Your task to perform on an android device: Add jordan Air jordan 1 Mid SE" multicolor sneakers cart with shoe size 8 on sneaker thief app
Image 0: 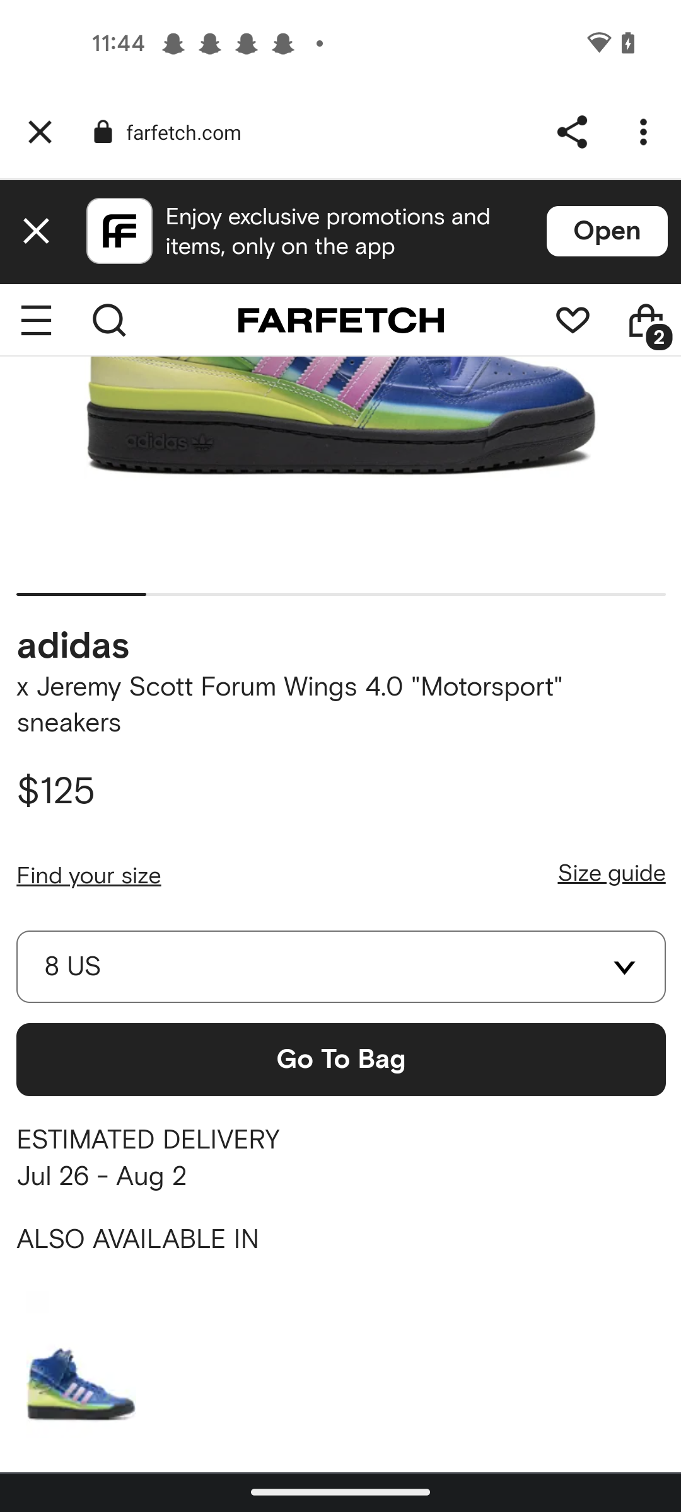
Go back to previous page 
Step 0: press back button
Image 2: 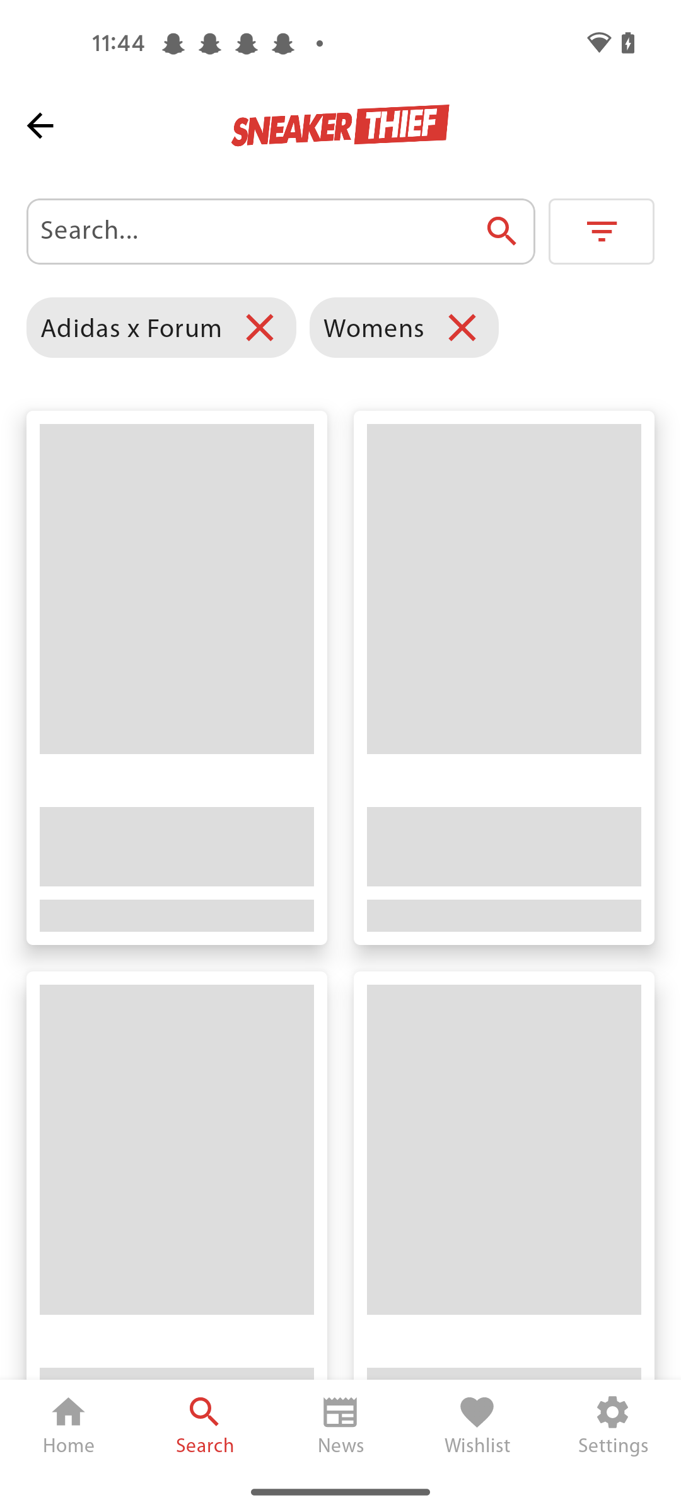
Go back to previous page 
Step 2: press back button
Image 3: 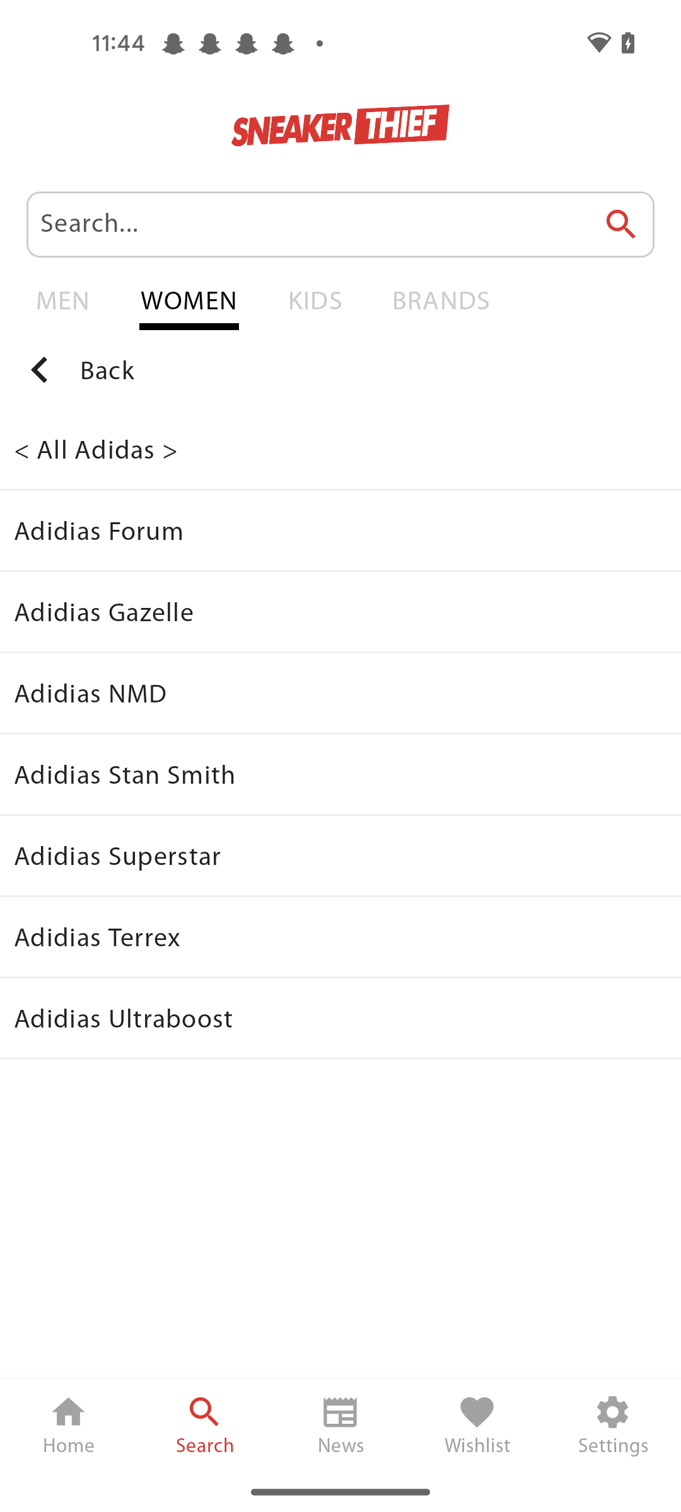
Go back to previous page 
Step 3: press back button
Image 4: 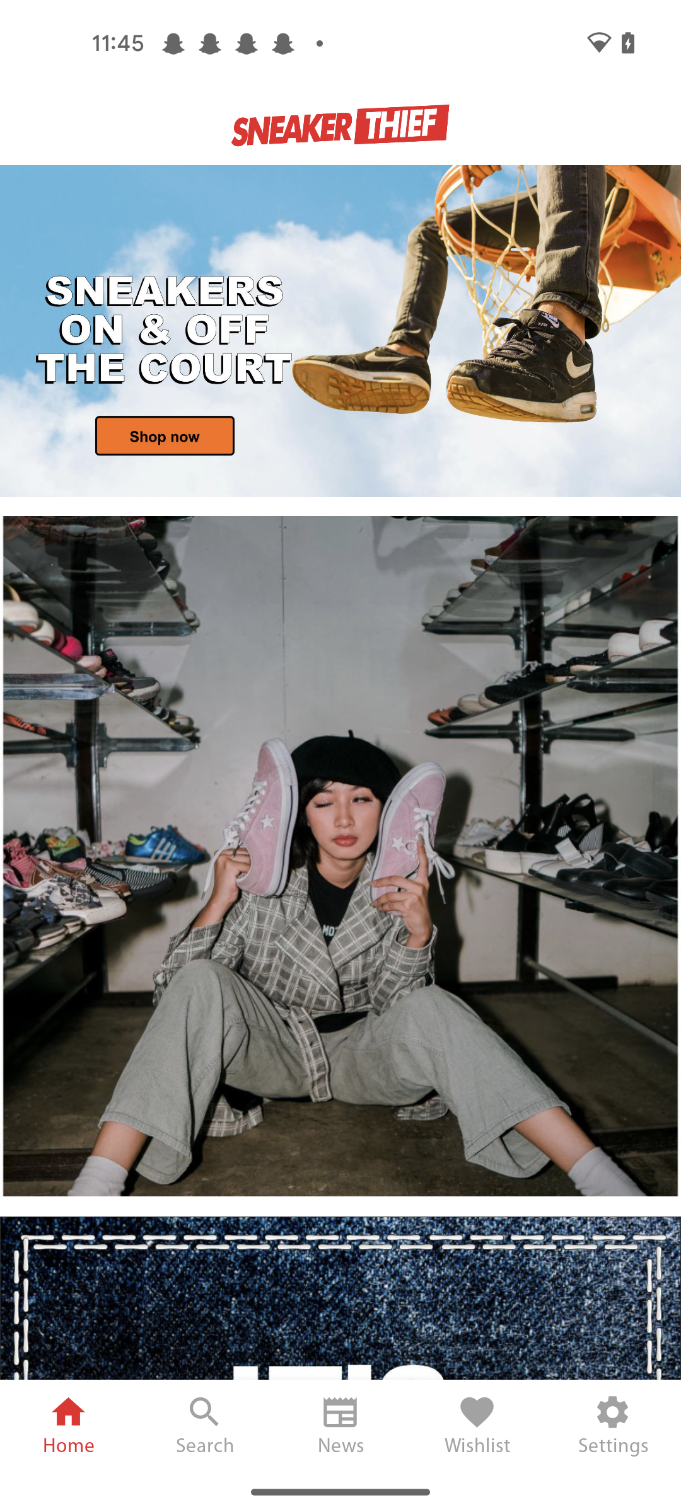
Click on the search icon at the bottom of the screen
Step 4: click (204, 1411)
Image 5: 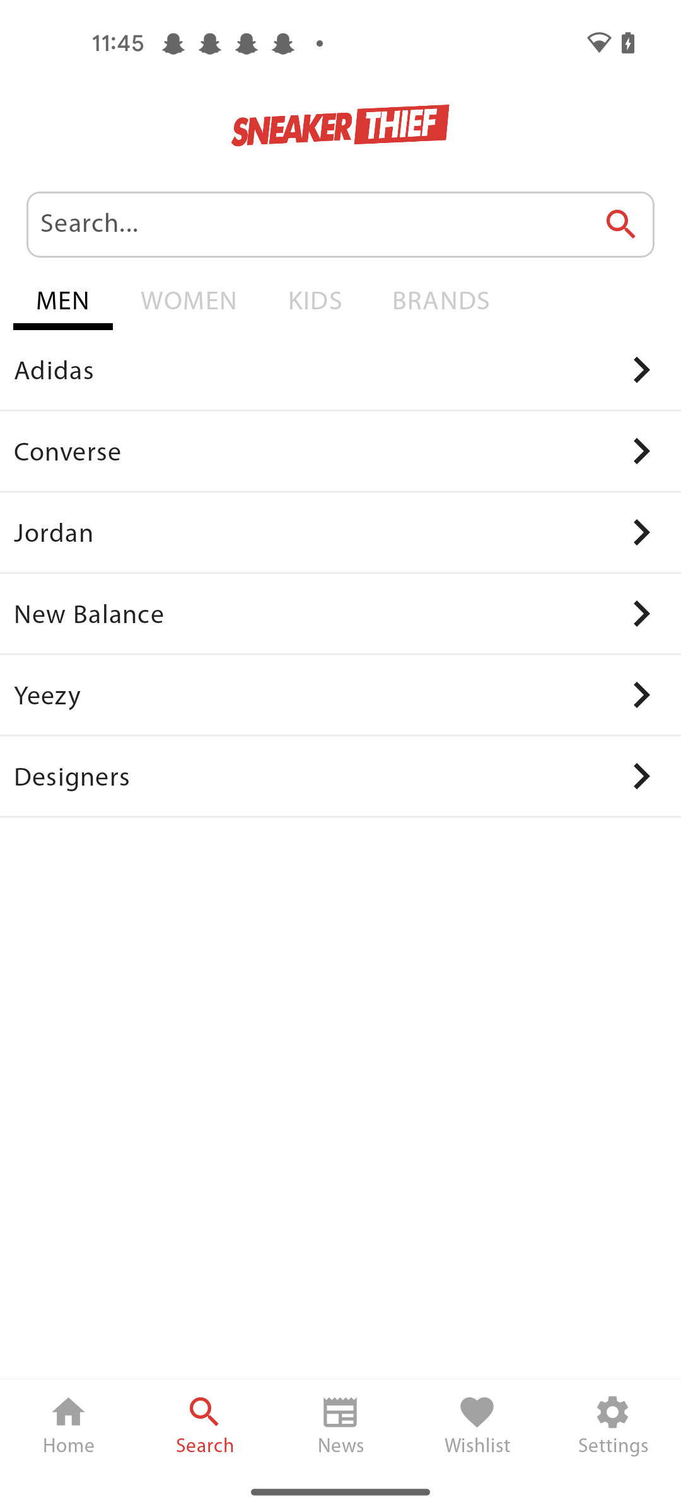
Click on the search icon at the bottom of the screen
Step 5: wait
Image 6: 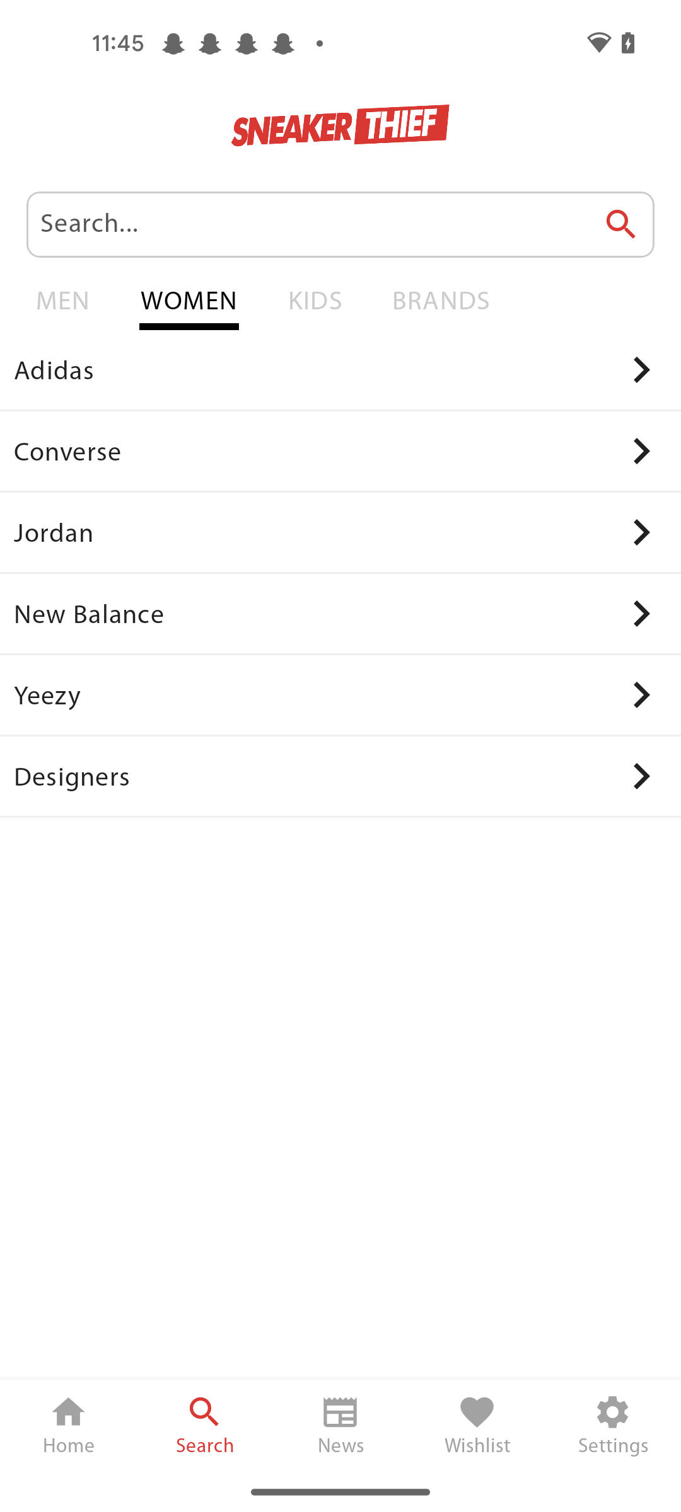
Click on the jordan option 
Step 6: click (340, 532)
Image 7: 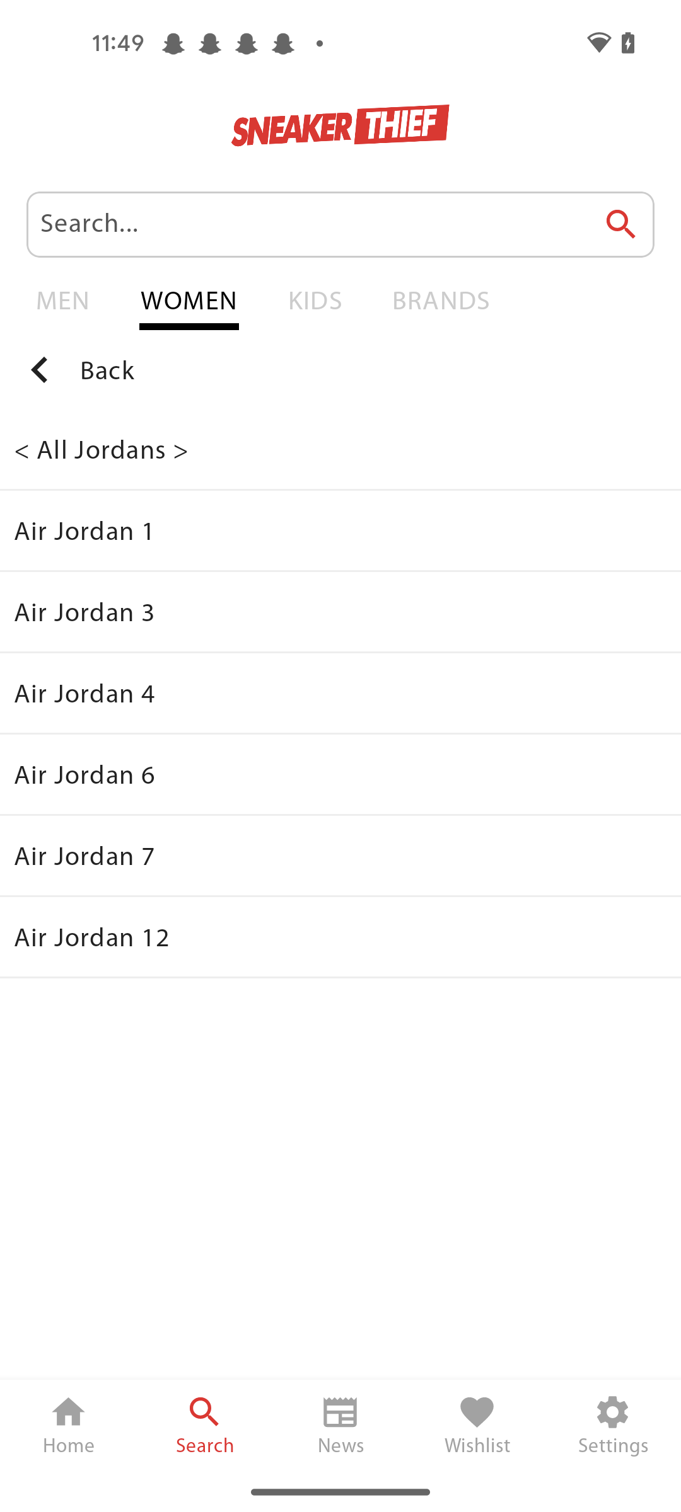
Click on the Air jordan 1 option 
Step 7: click (84, 530)
Image 8: 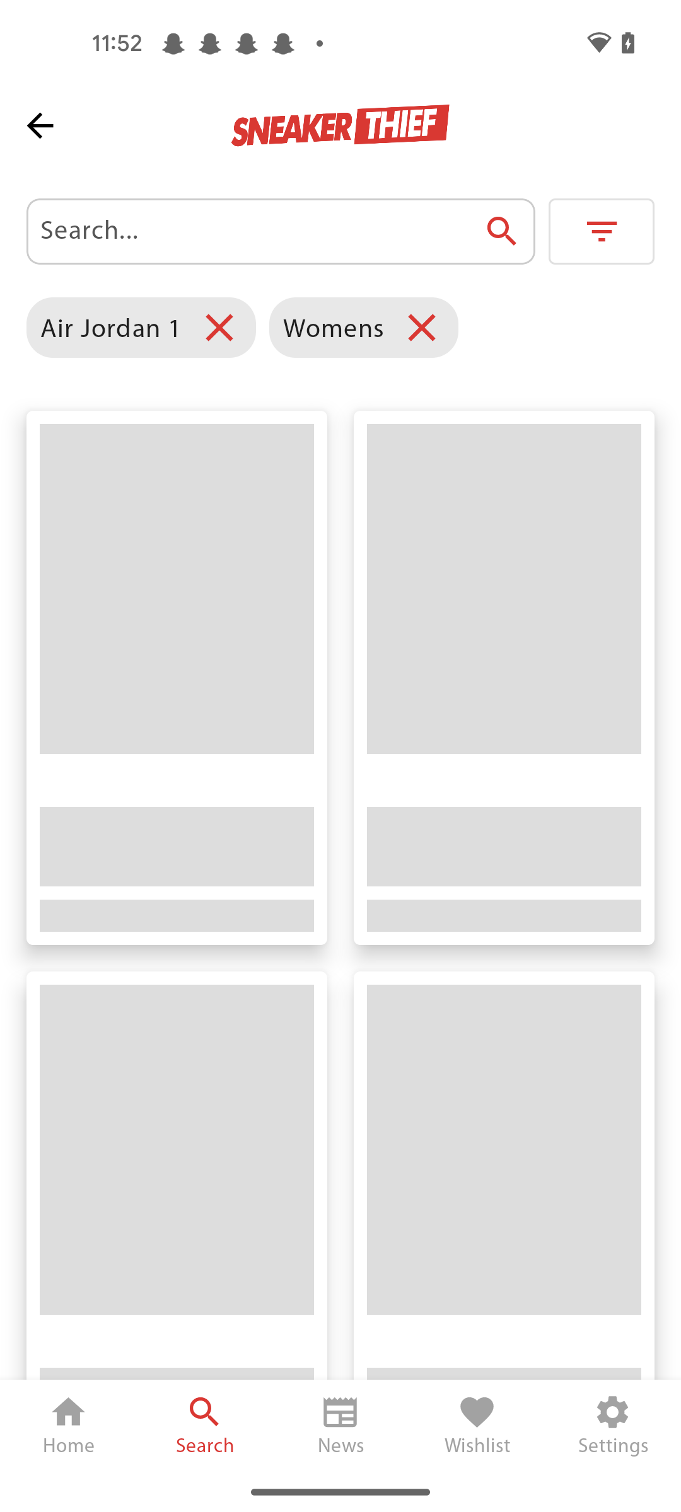
Click on the Air jordan 1 option 
Step 8: wait
Image 9: 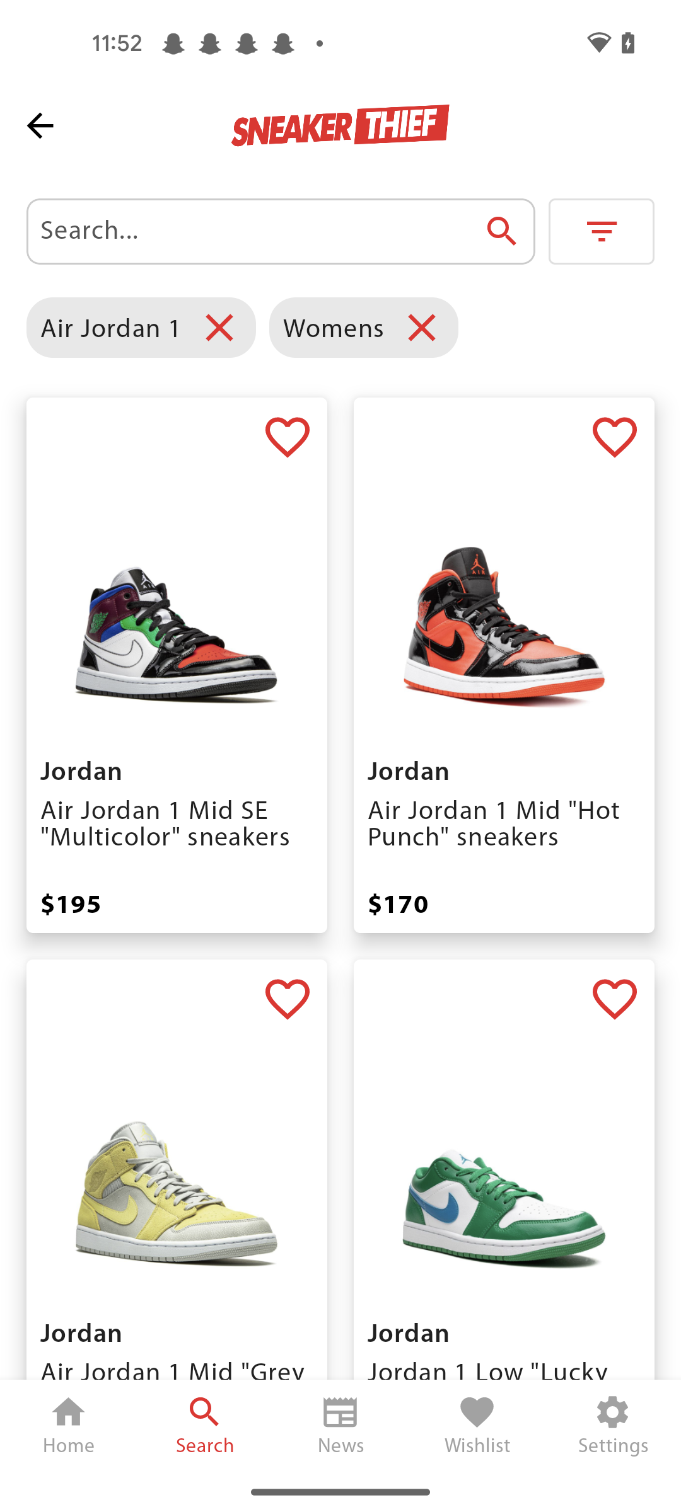
Click on the  jordan Air jordan 1 Mid SE" multicolor sneakers option
Step 9: click (176, 677)
Image 10: 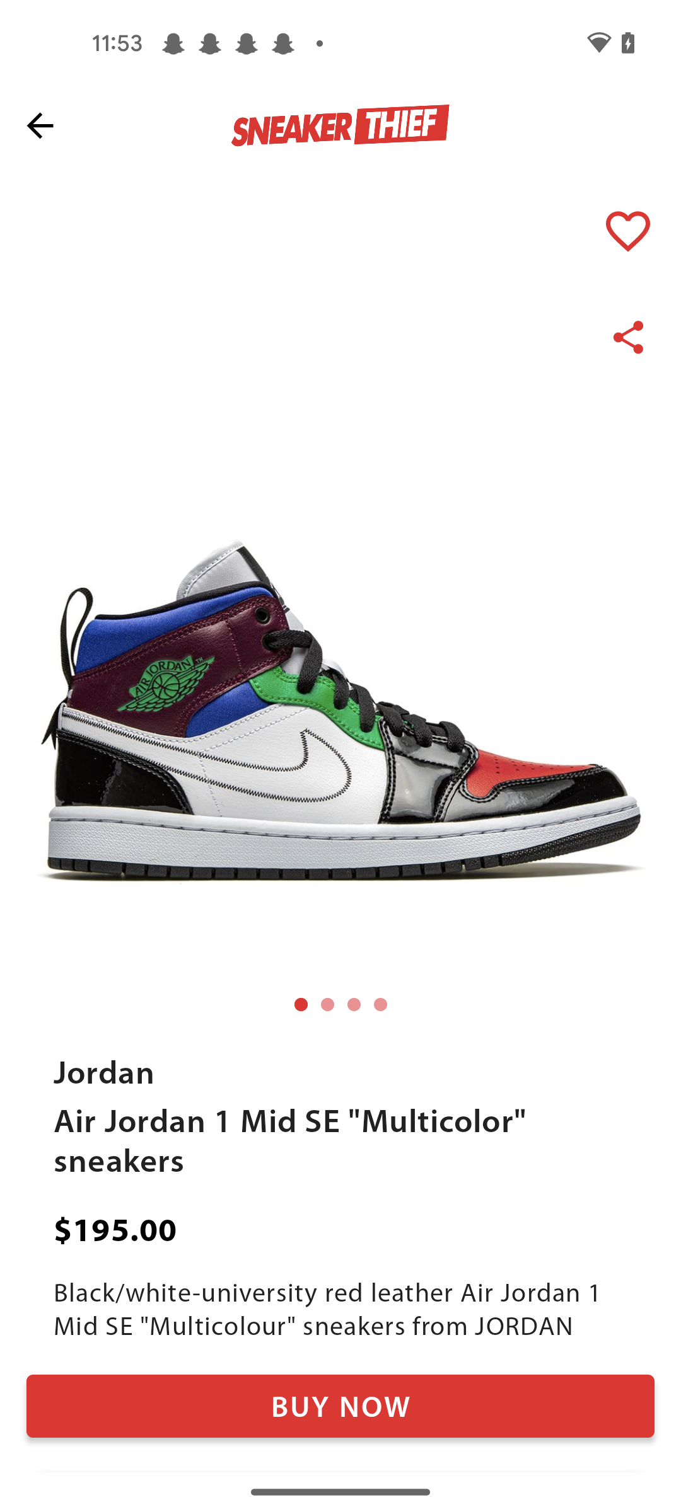
Click on the Buy now tab
Step 10: click (340, 1406)
Image 11: 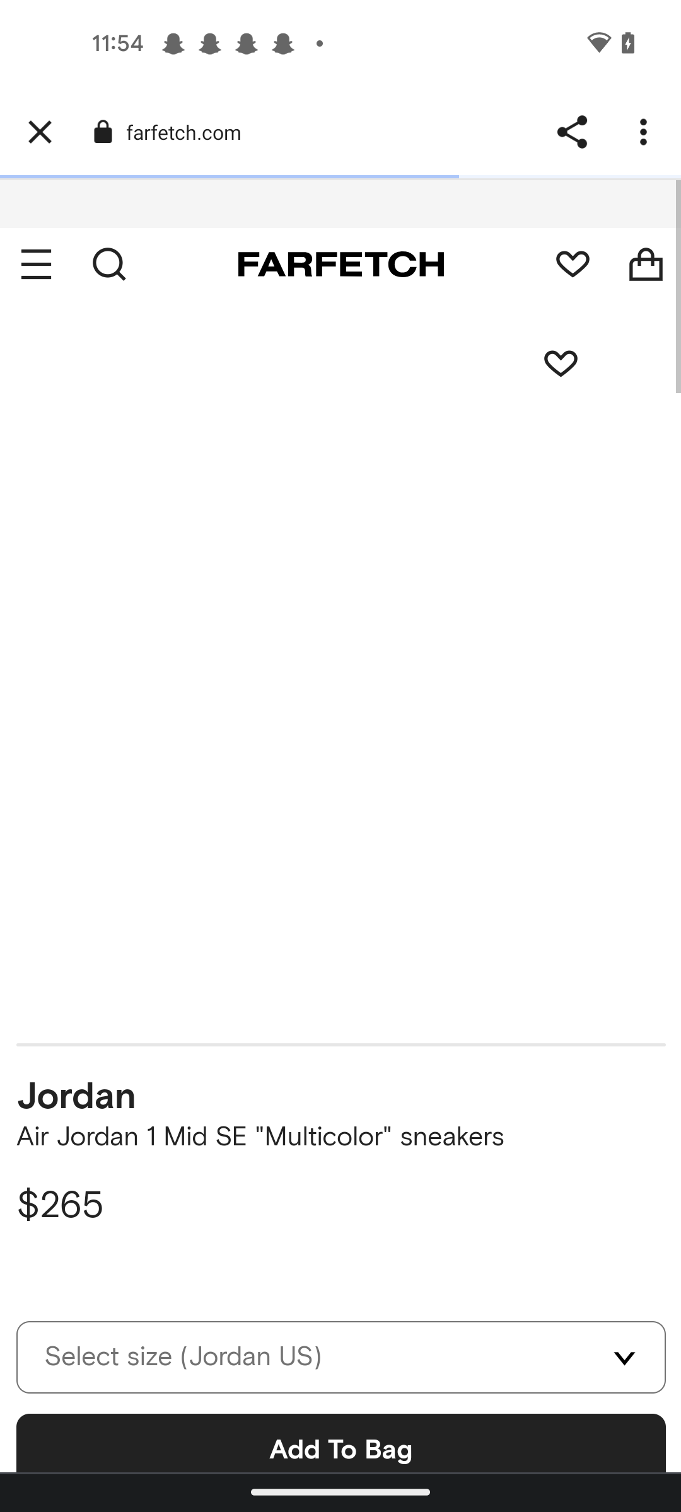
Click on the Buy now tab
Step 11: wait